Your task to perform on an android device: Search the train schedule from Delhi to Mathura on the Railyatri app.
Image 0: 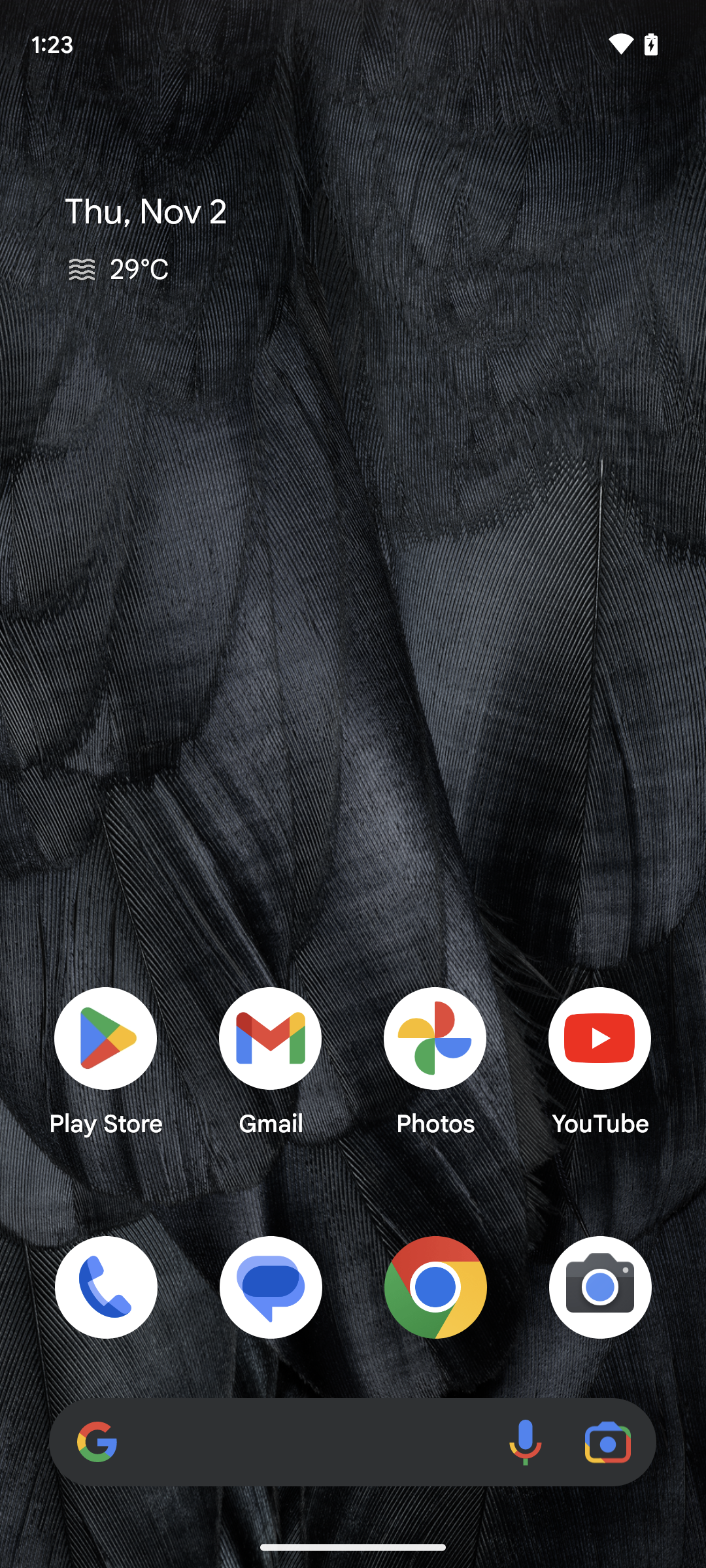
Open the Railyatri app.
Step 0: open app "RailYatri"
Image 1: 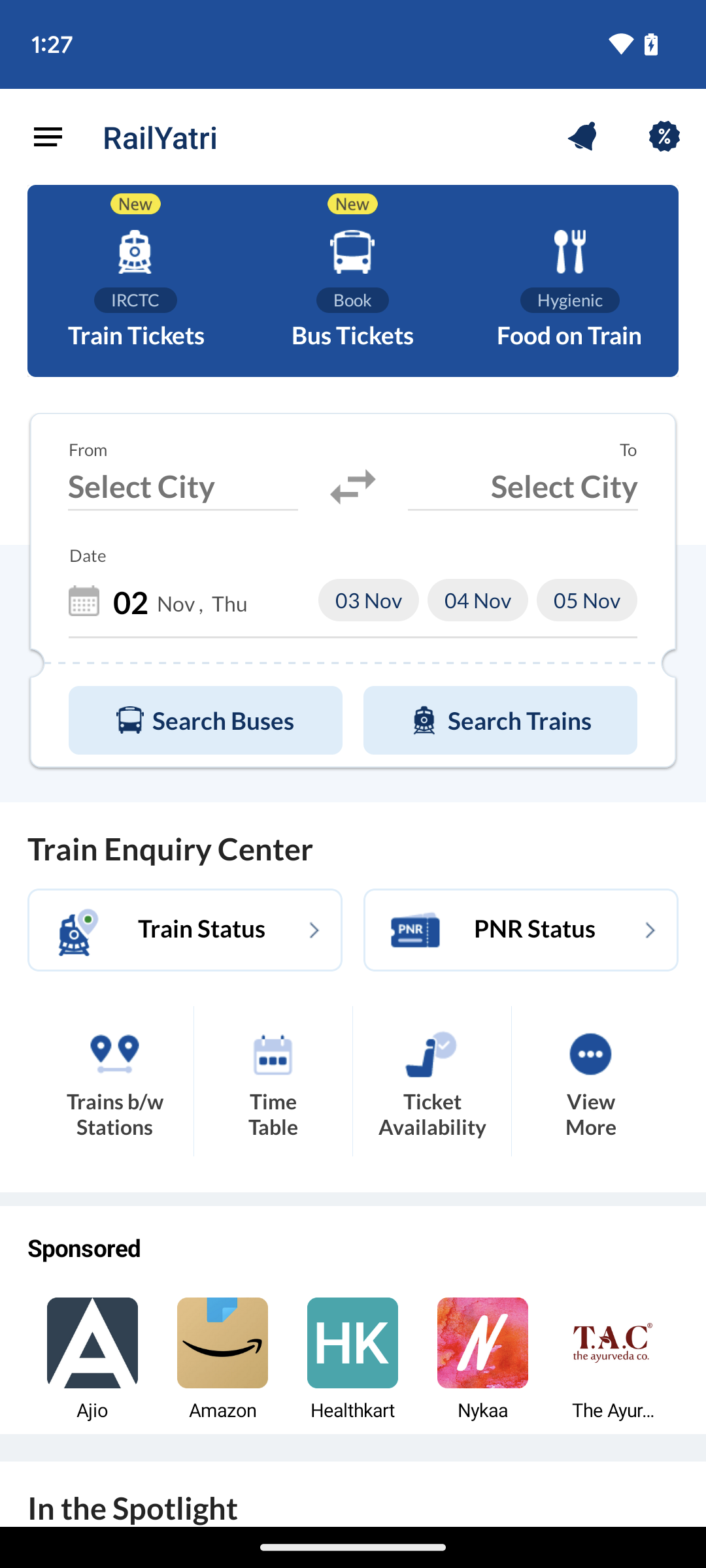
Tap on the search train.
Step 1: click (520, 720)
Image 2: 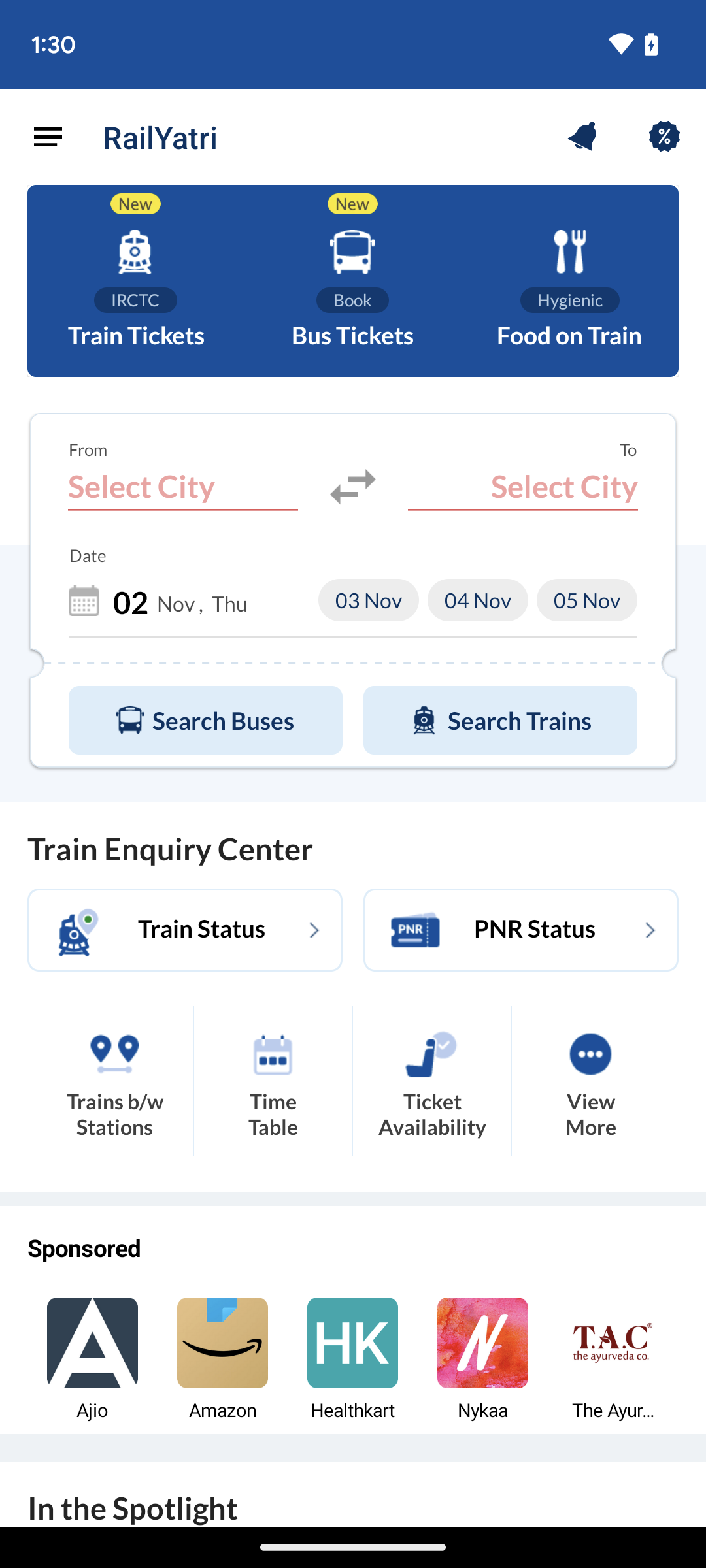
Select the city present on the screen.
Step 2: click (182, 491)
Image 4: 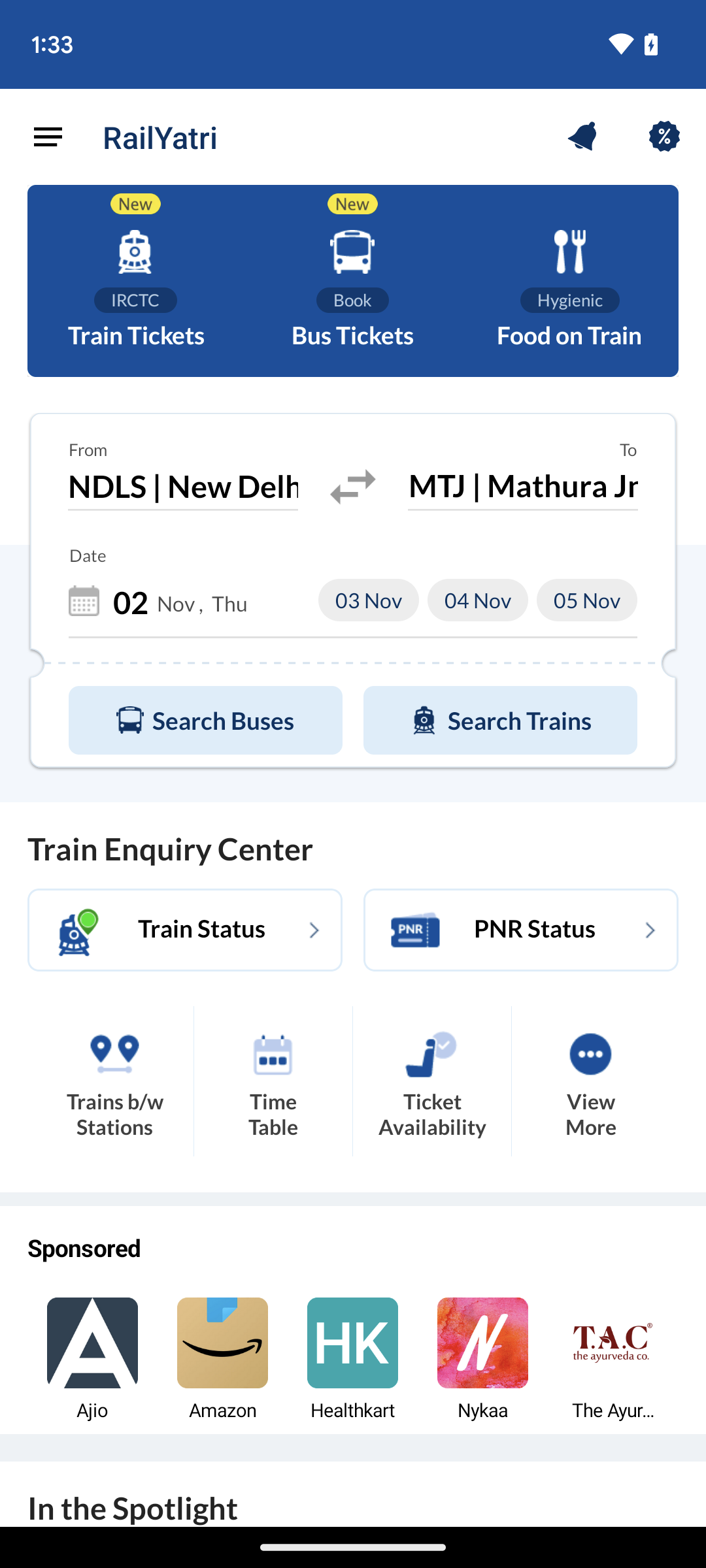
Tap on search trains.
Step 4: click (467, 742)
Image 5: 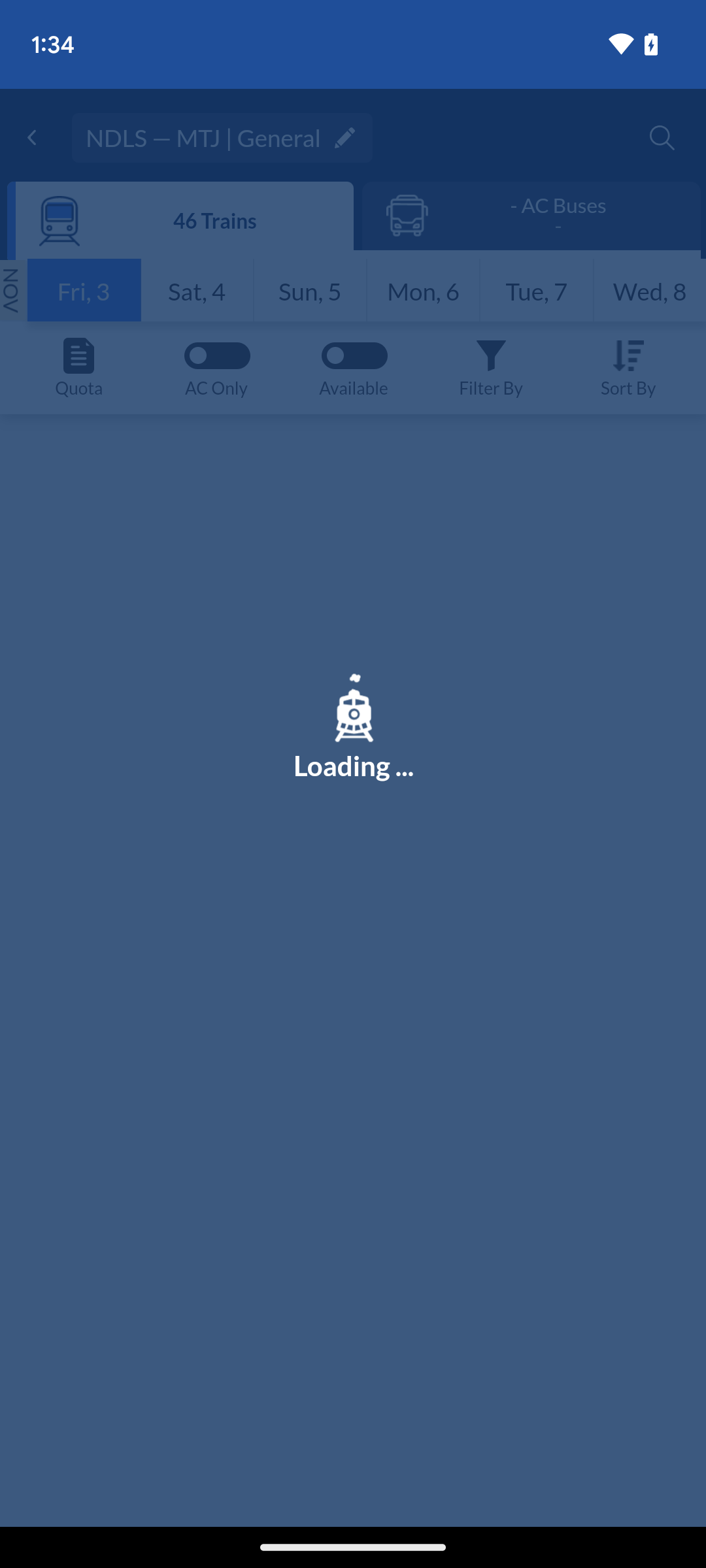
Tap on search trains.
Step 5: wait
Image 6: 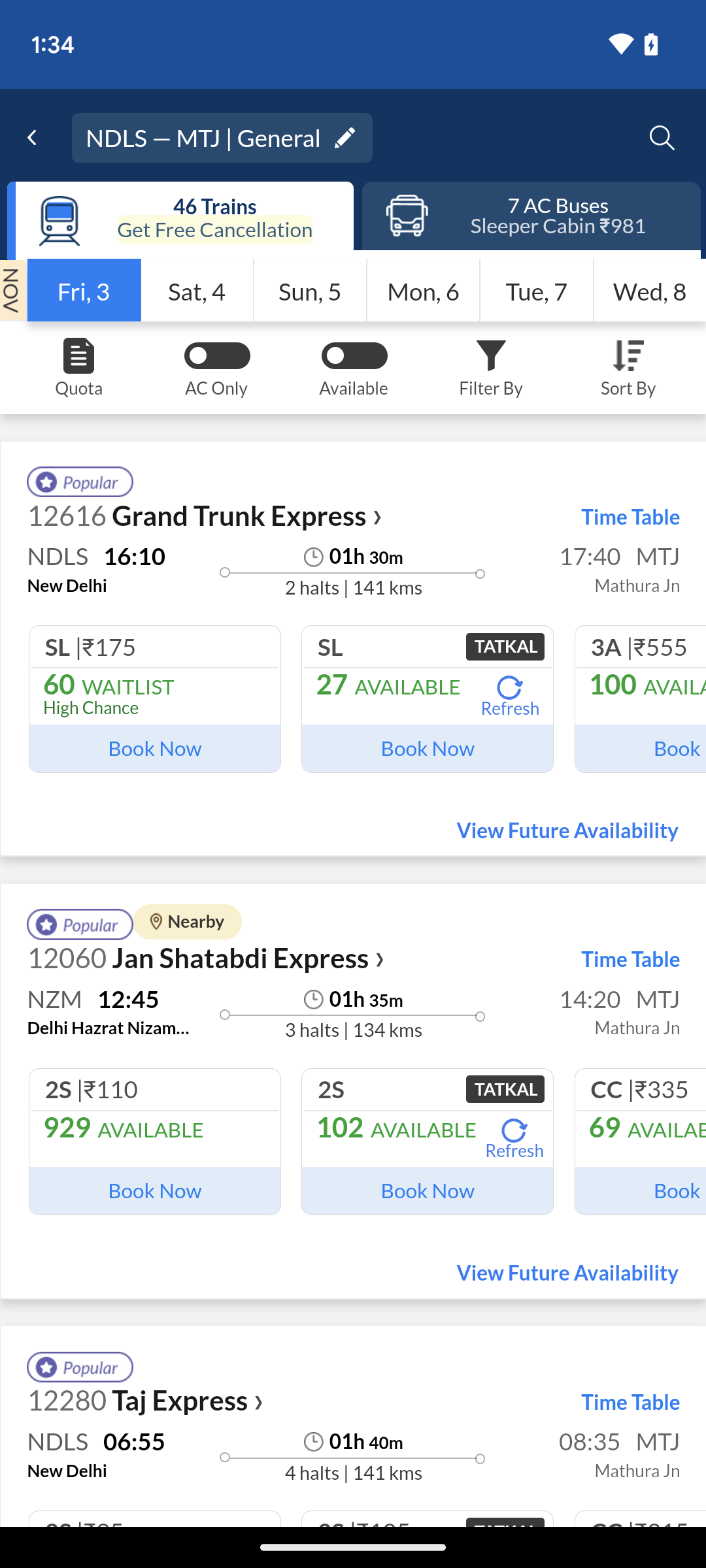
Tap on the first train present on the screen.
Step 6: click (630, 515)